Your task to perform on an android device: Delete the alarm named Reunion.
Image 0: 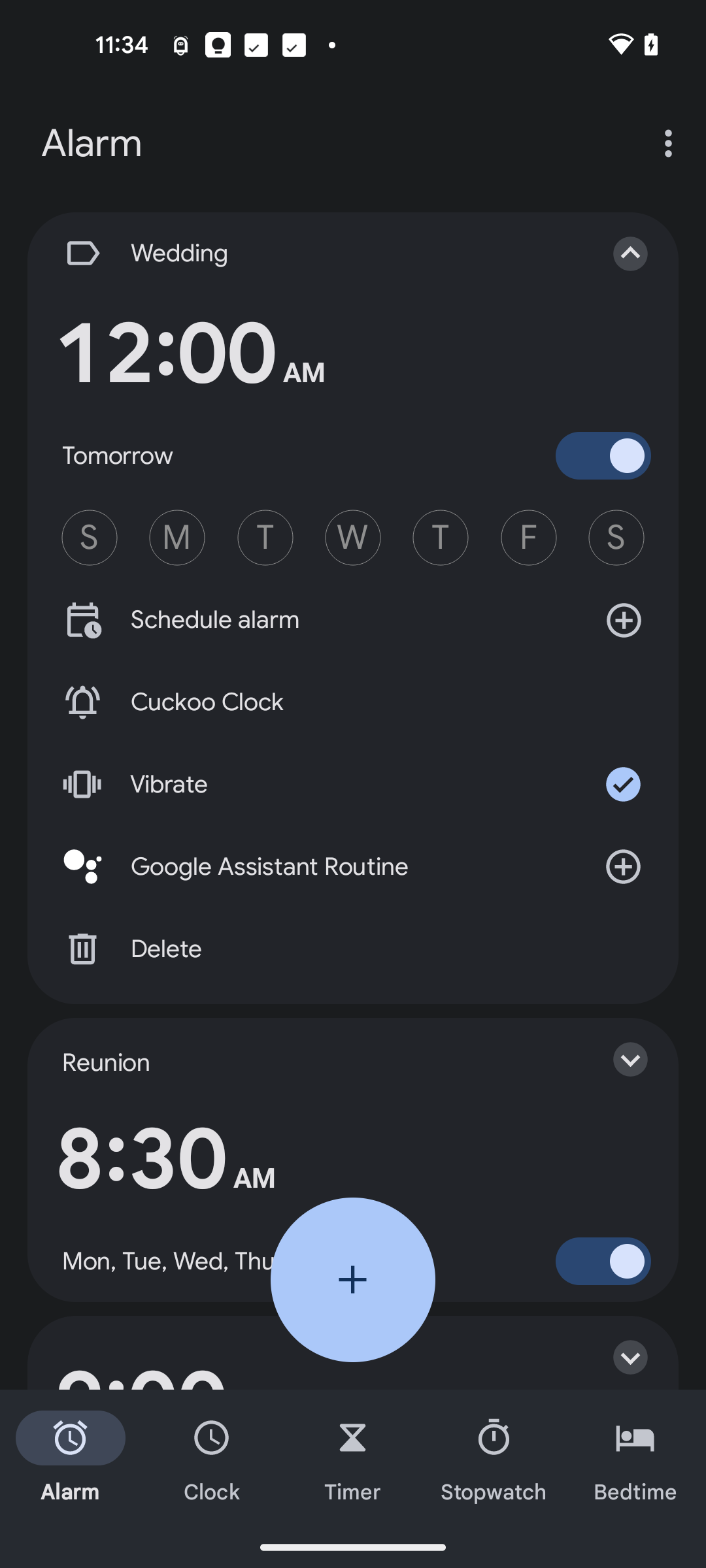
Click on the drop down icon of Reunion alarm
Step 0: click (616, 1058)